Your task to perform on an android device: Create a new contact for my father, Shane Sato, in the Contacts app.
Image 0: 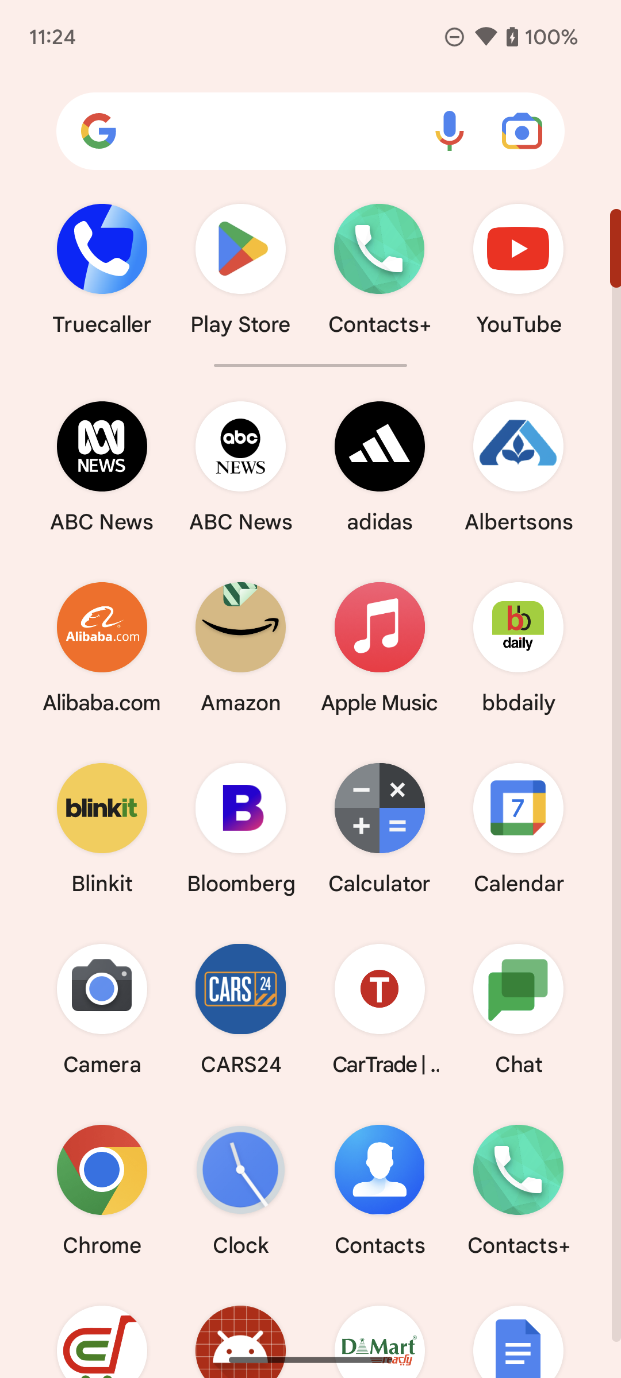
Open Contacts app.
Step 0: open app "Contacts"
Image 1: 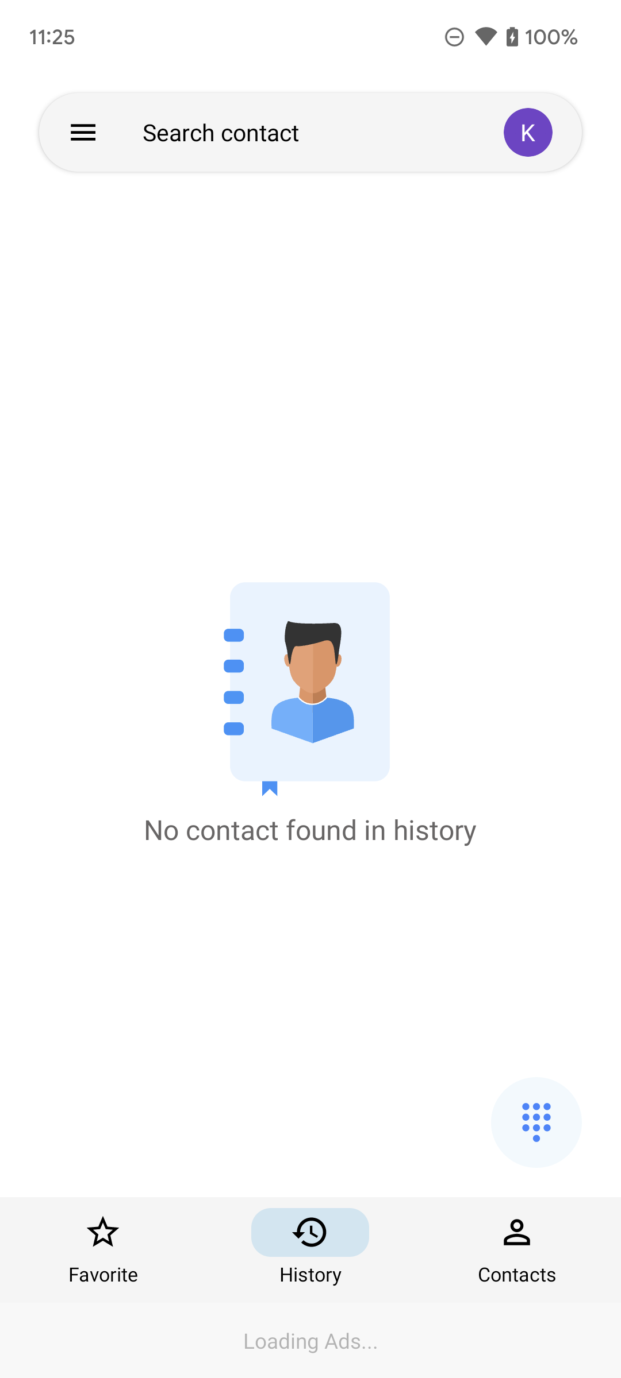
Open Contacts app.
Step 1: wait
Image 2: 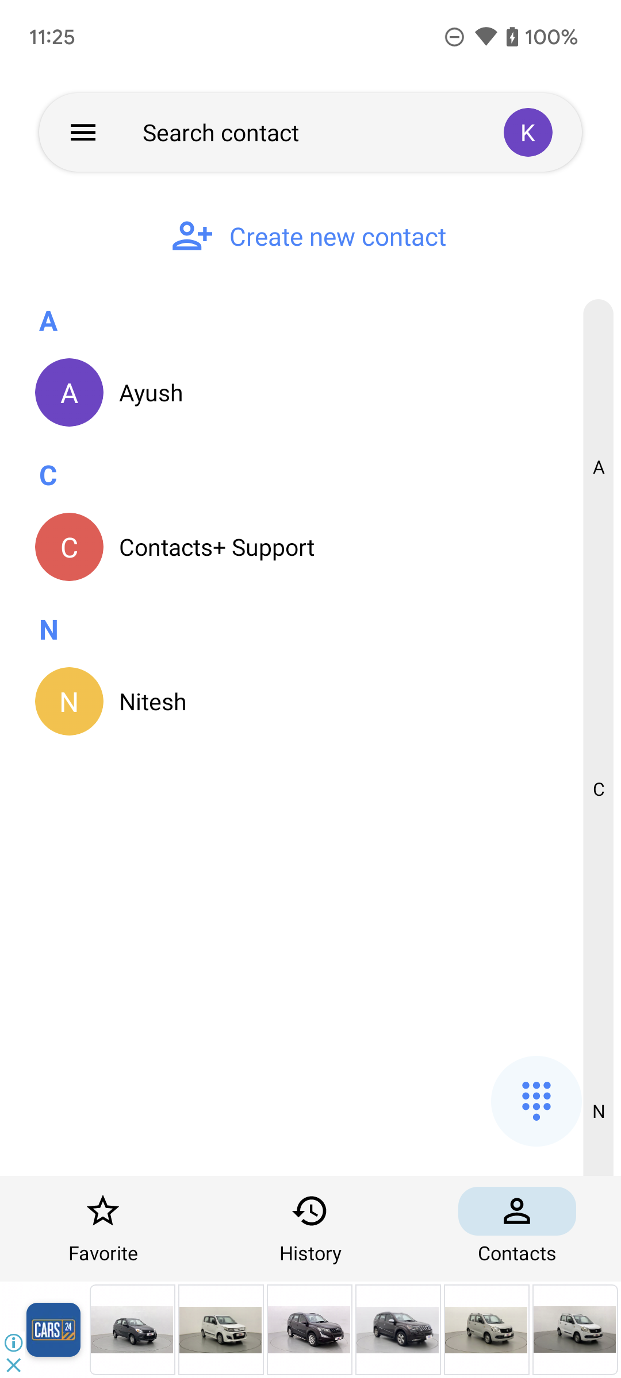
Click on the Create new contact on the screen.
Step 2: click (338, 235)
Image 3: 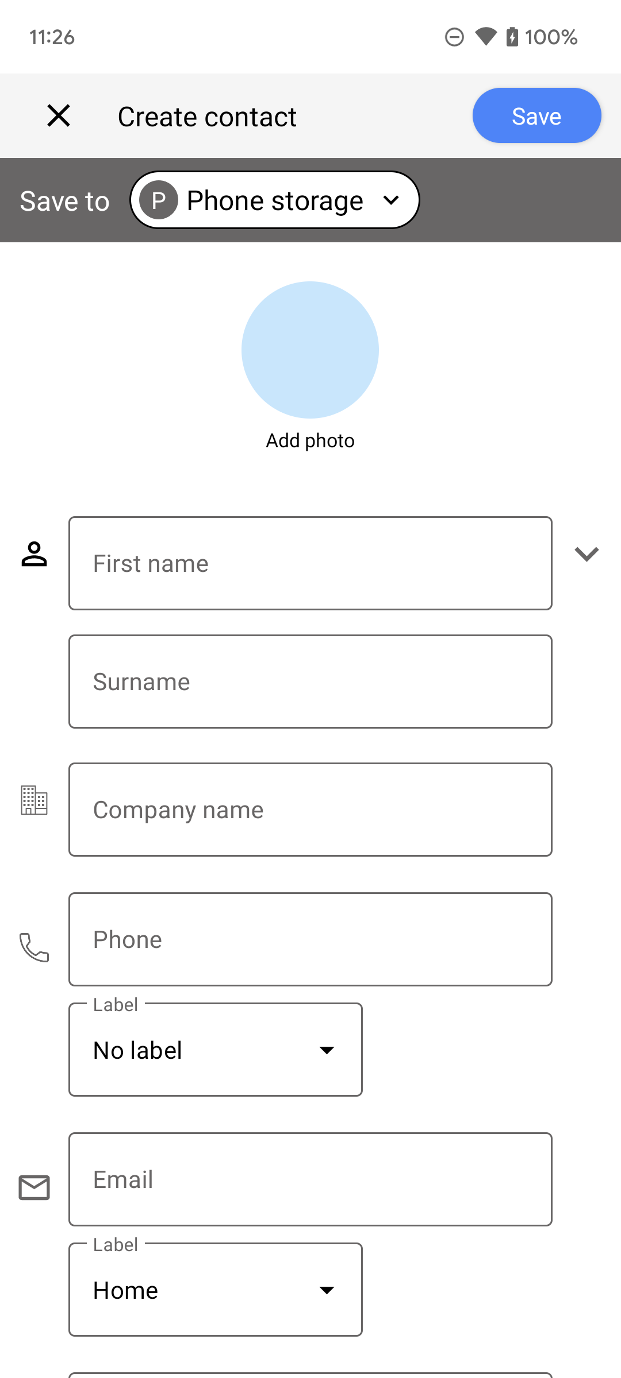
Click on the First name option on the screen.
Step 3: click (310, 563)
Image 4: 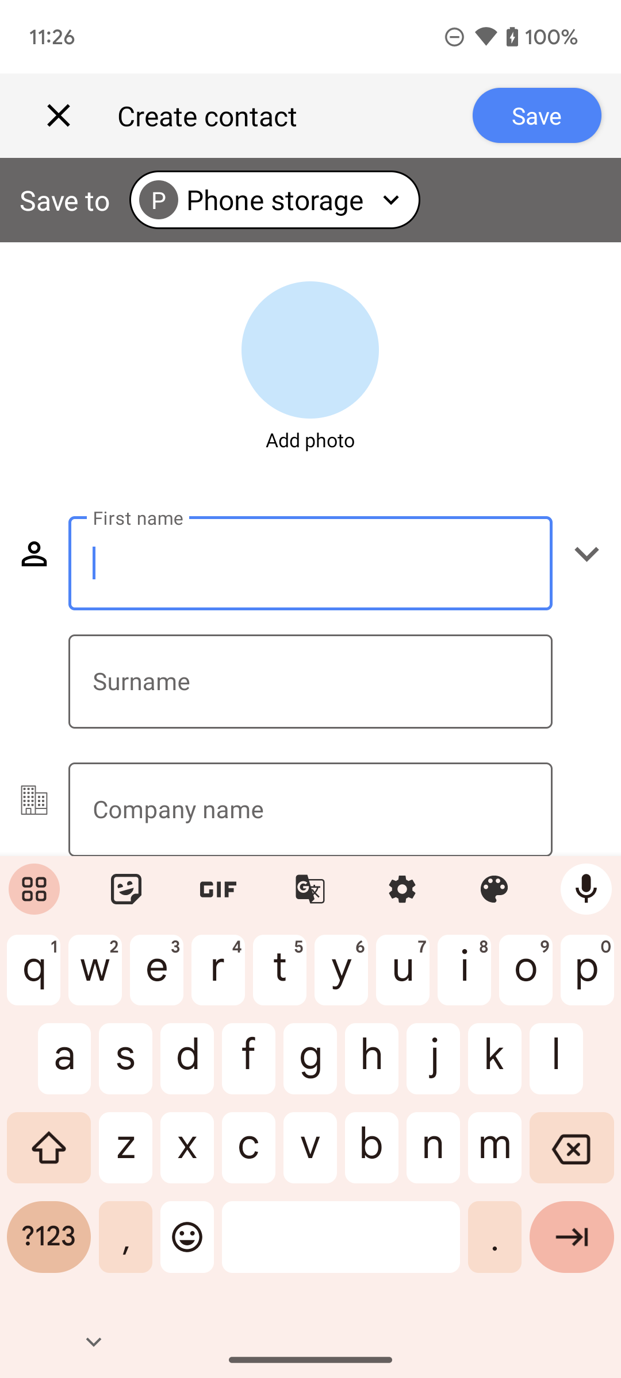
Type Shane sato on the screen.
Step 4: type "Shane sato"
Image 5: 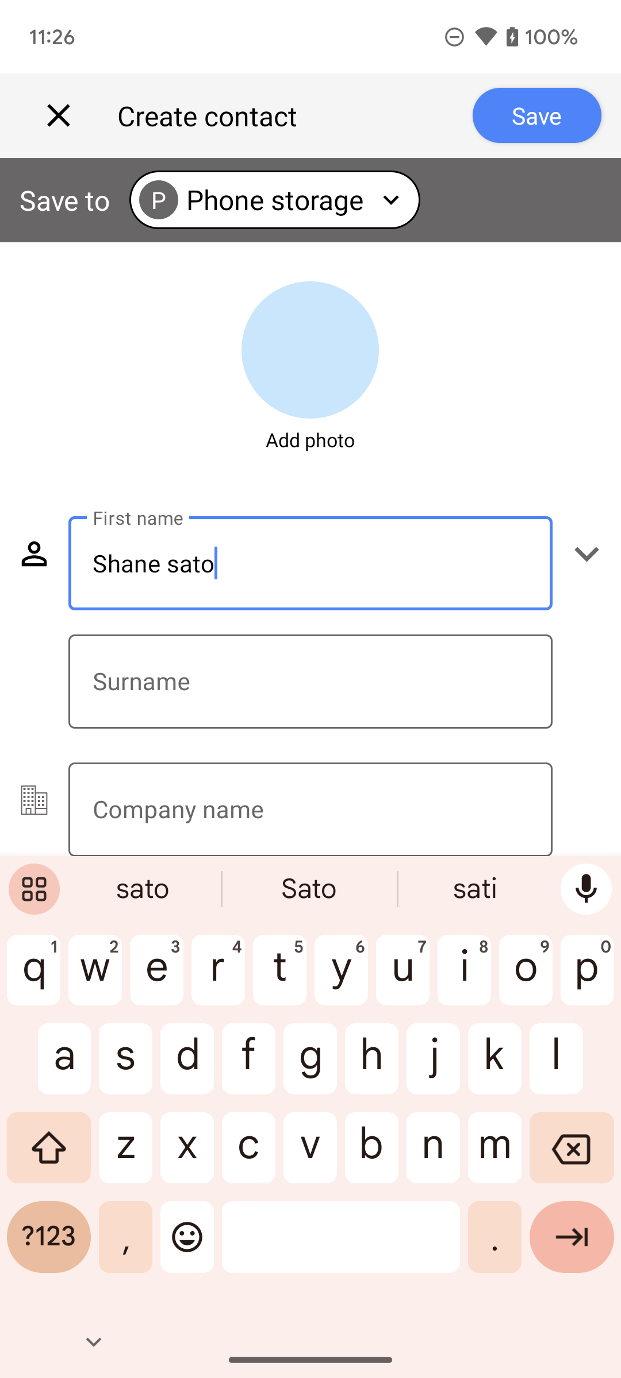
Click on the Save icon on the top right corner of the screen.
Step 5: click (537, 115)